Your task to perform on an android device: I am looking forward to having gate stoppers for my house gates. Search for gate stoppers in the Amazon app.
Image 1: 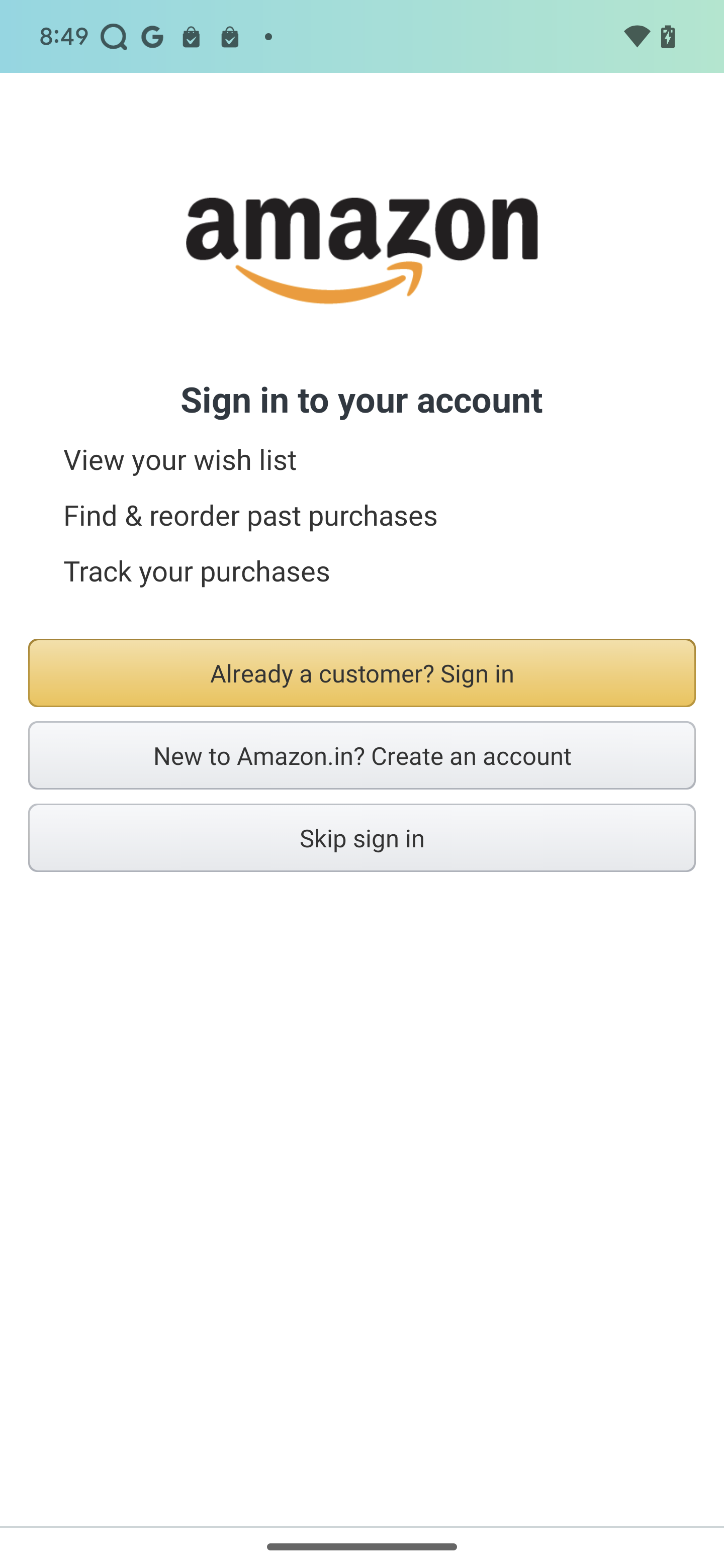
Open Amazon app
Step 1: wait
Image 2: 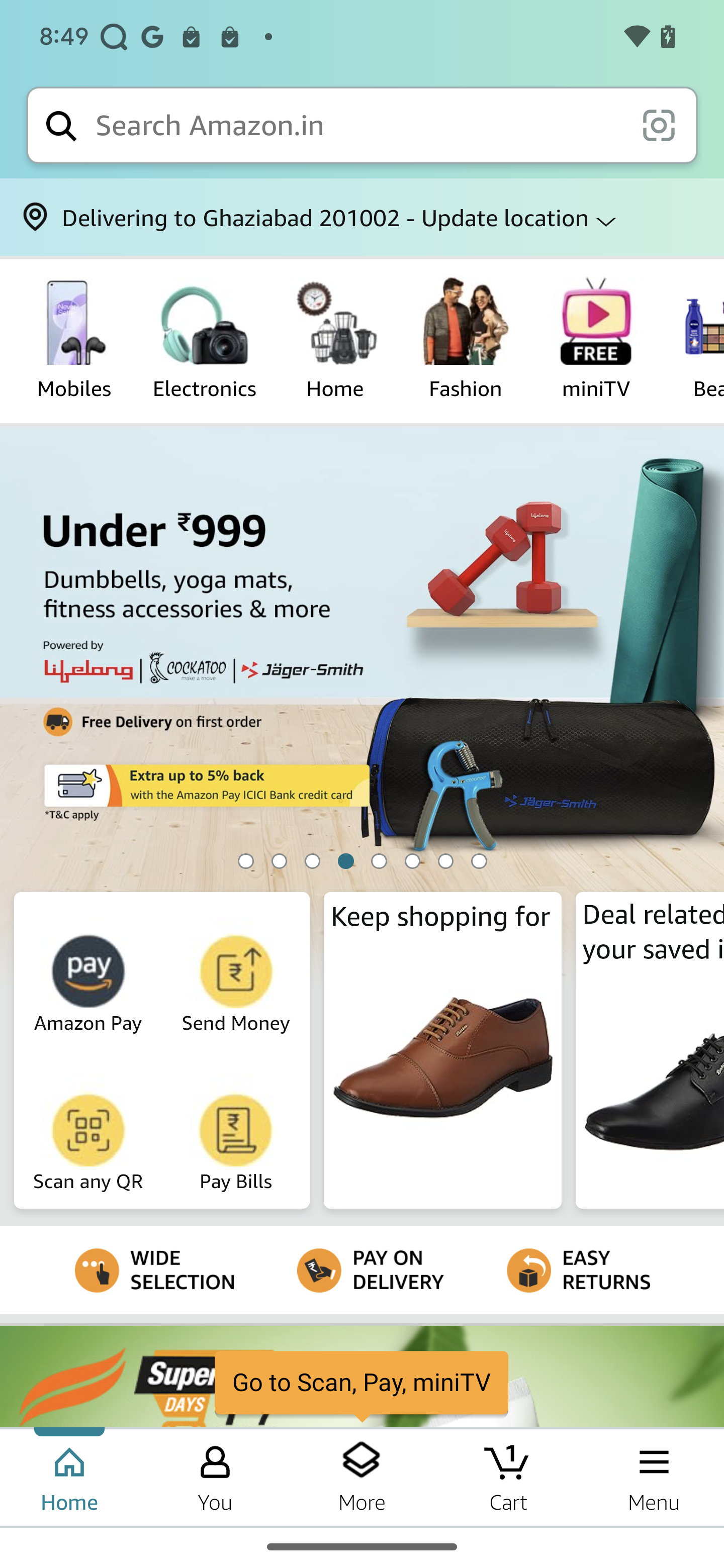
Click on the search icon at the top of the screen
Step 2: click (357, 125)
Image 4: 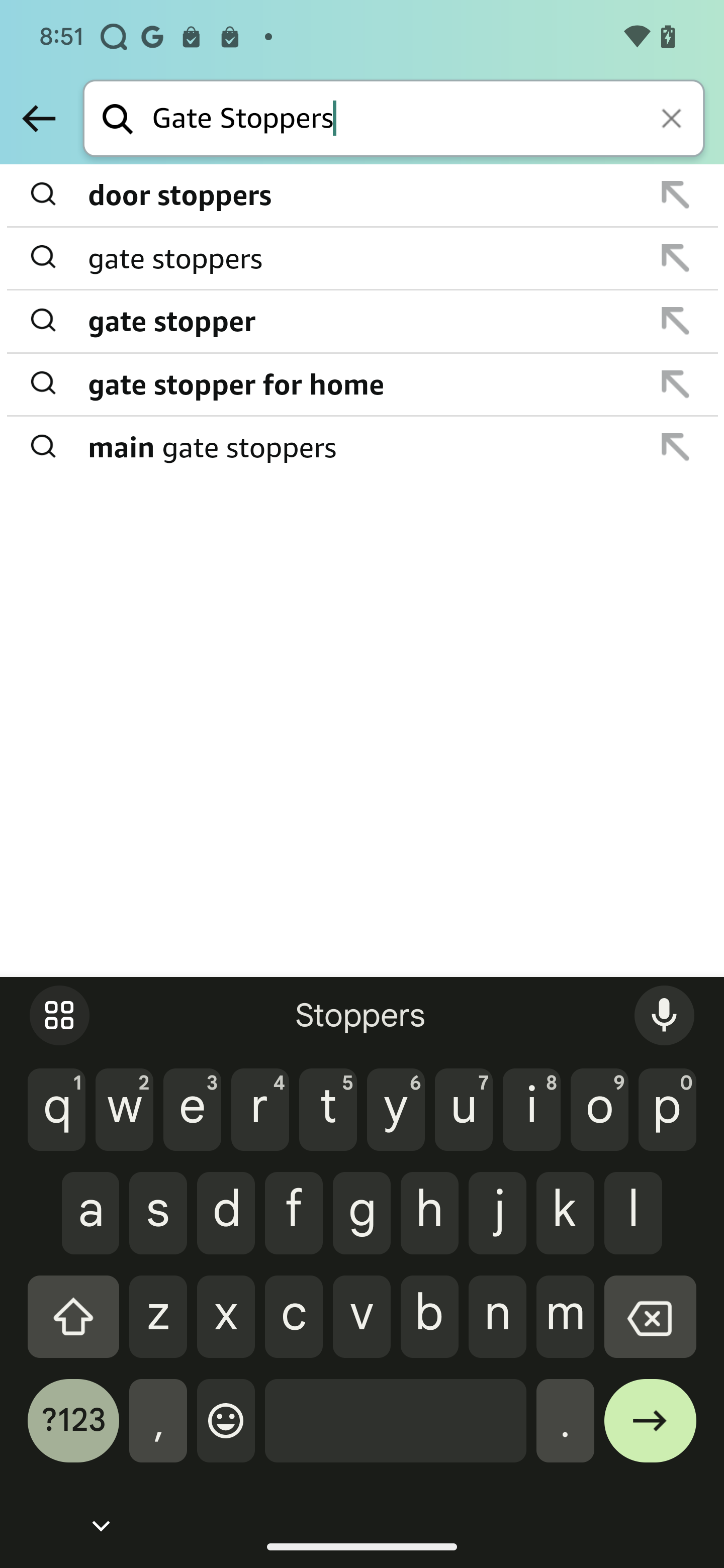
Click on the suggestions
Step 4: click (365, 258)